Your task to perform on an android device: Use the Citymapper app to get the train schedule for tonight, November 17, from Sao Paulo to Brooklin.
Image 0: 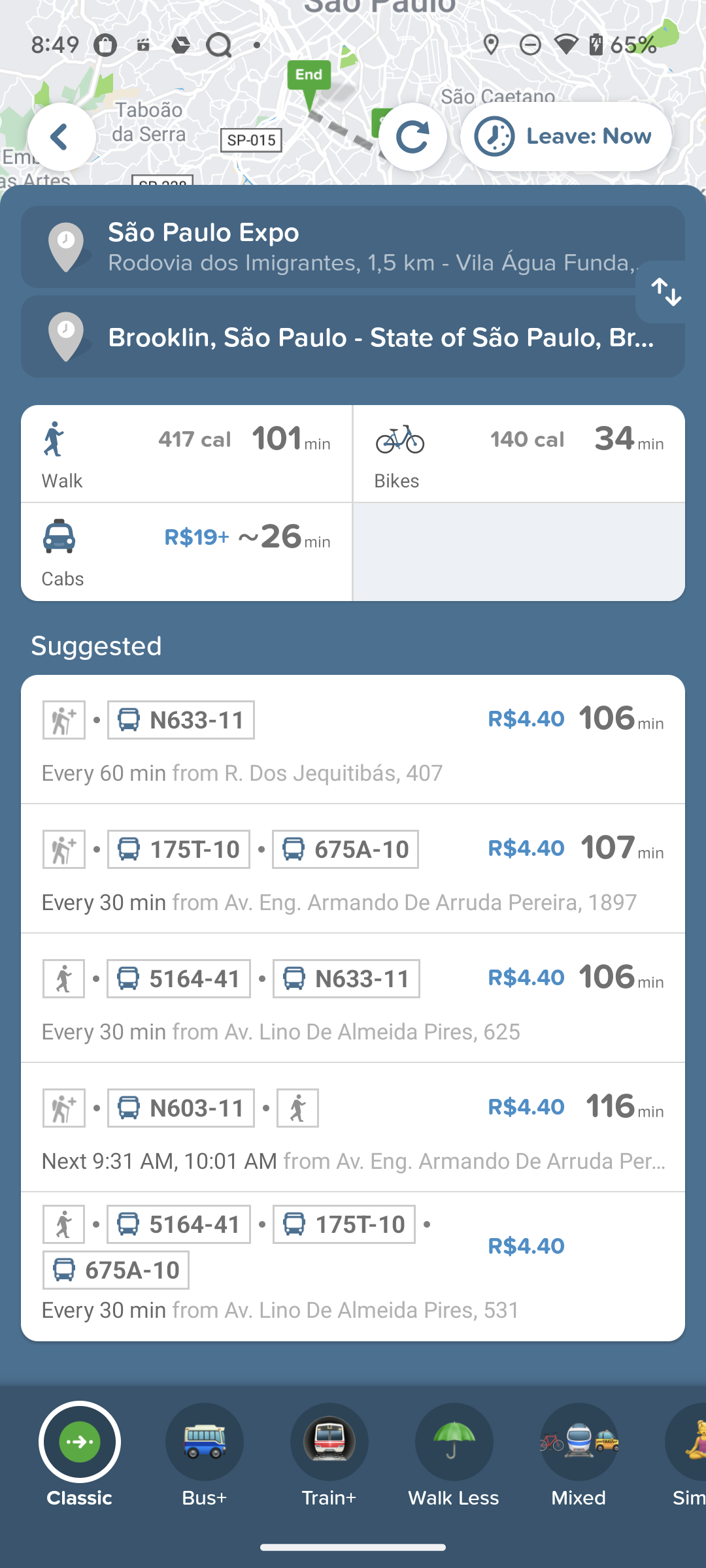
Click on the Leave Now option at the top right corner of the screen
Step 0: click (562, 136)
Image 1: 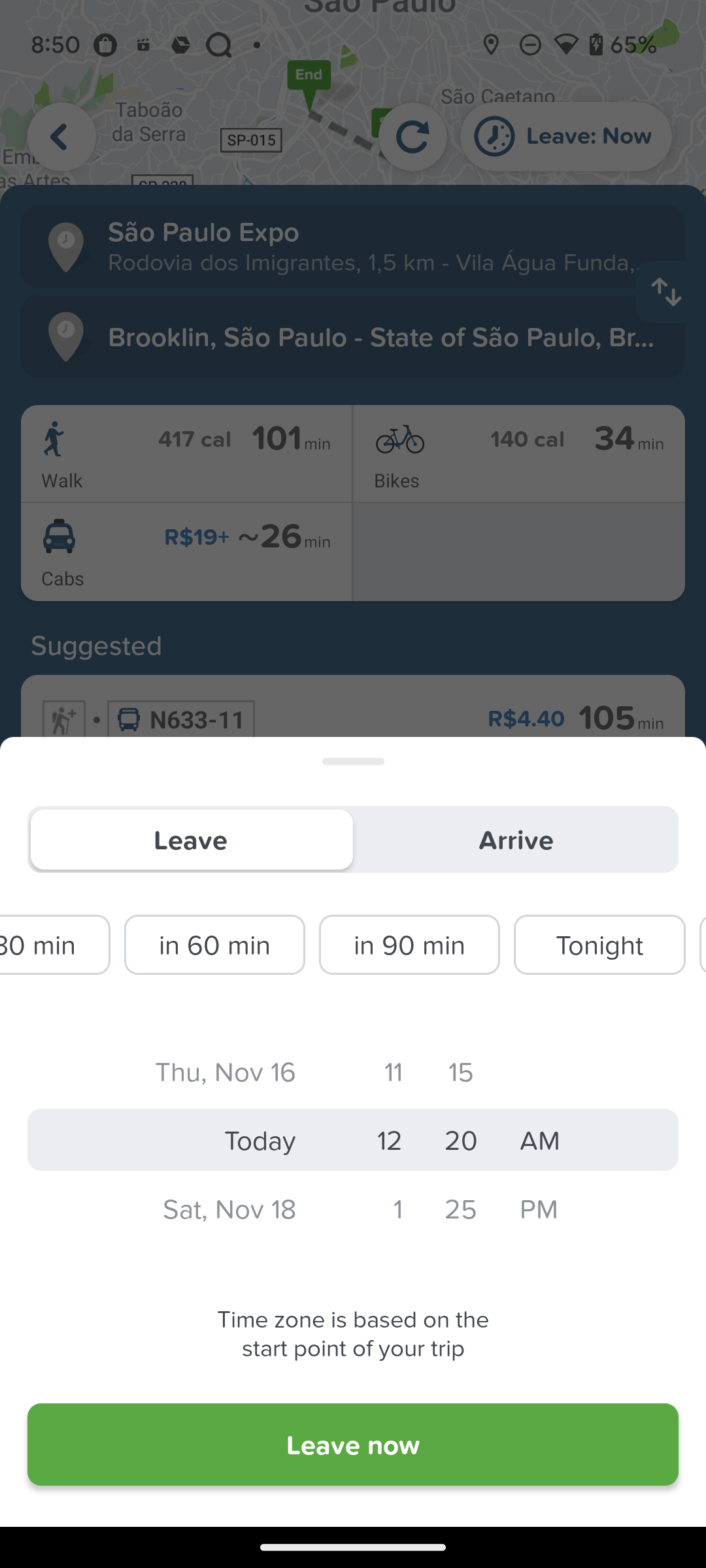
Select the option Leave Tonight
Step 1: click (599, 945)
Image 2: 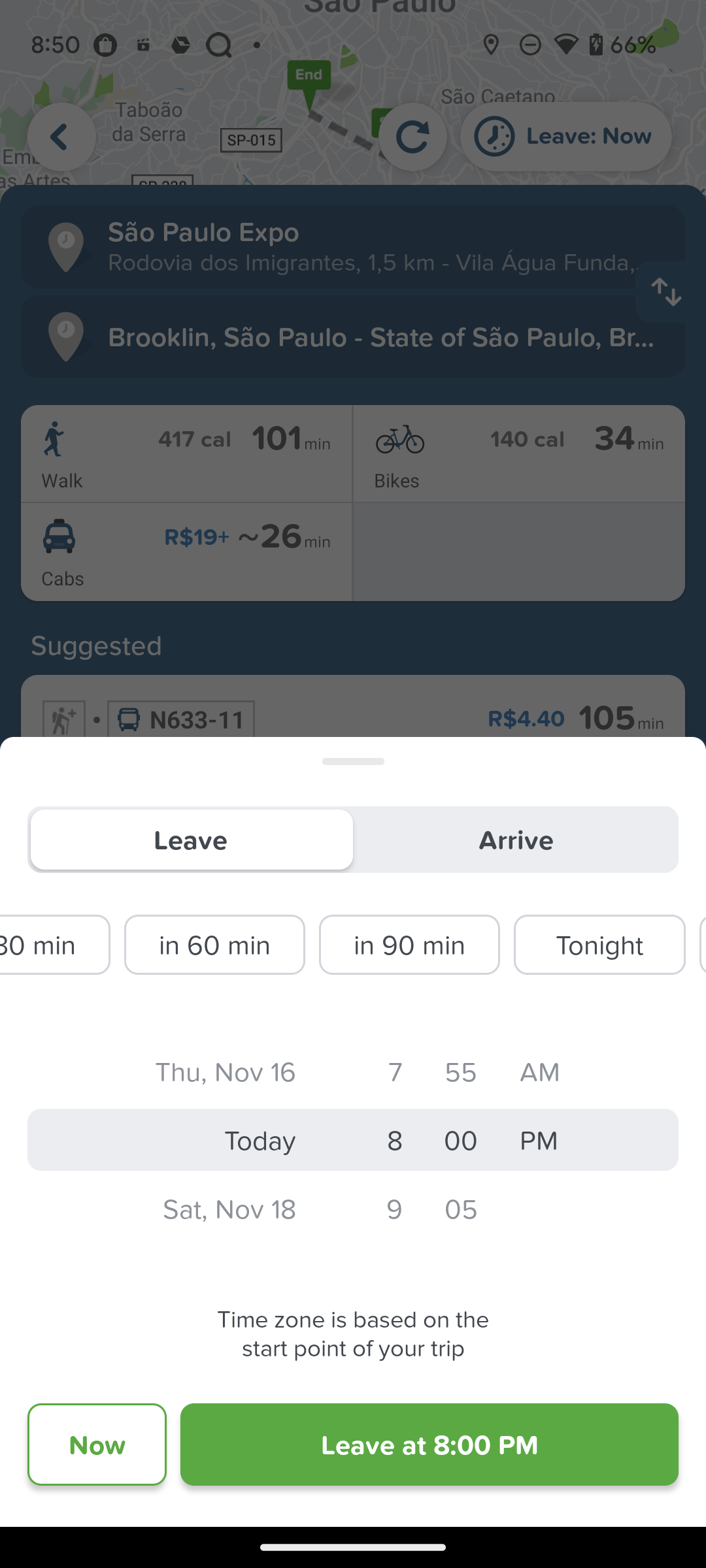
Click on Leave at 9:00 PM
Step 2: click (429, 1445)